Your task to perform on an android device: I'd like to mark future purchases as important, so edit in the things to buy in the future note.
Image 1: 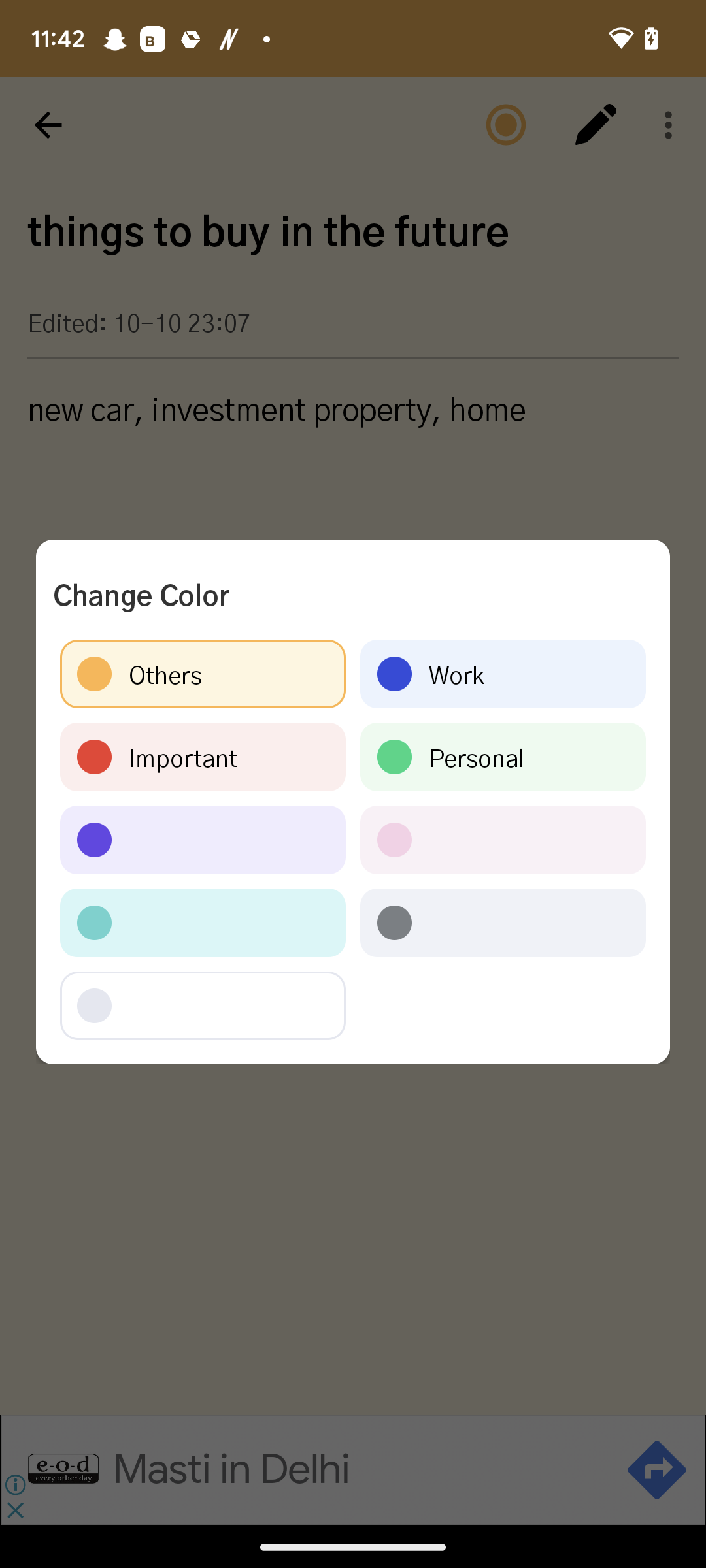
Click on Important in the middle of the screen.
Step 1: click (237, 757)